Your task to perform on an android device: I'm going to meet my son in Berlin for important work with my wife and I decided to go there by flight, so search for the one way flight from Stuttgart to Berlin airport on January 1,2024 in the momondo app.
Image 0: 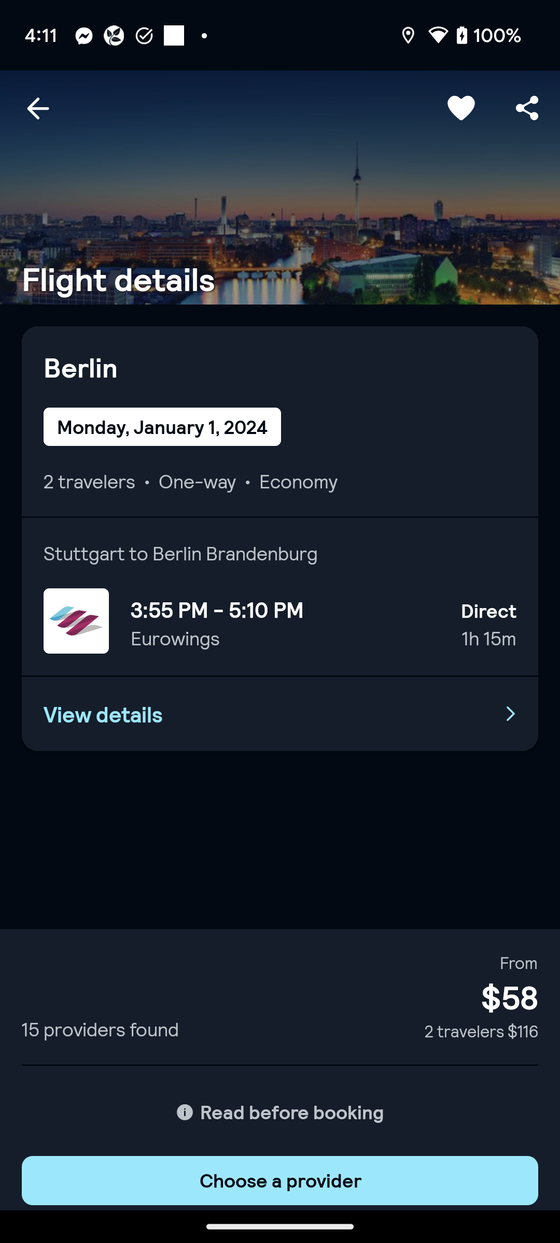
Open the momondo app.
Step 0: open app "momondo"
Image 1: 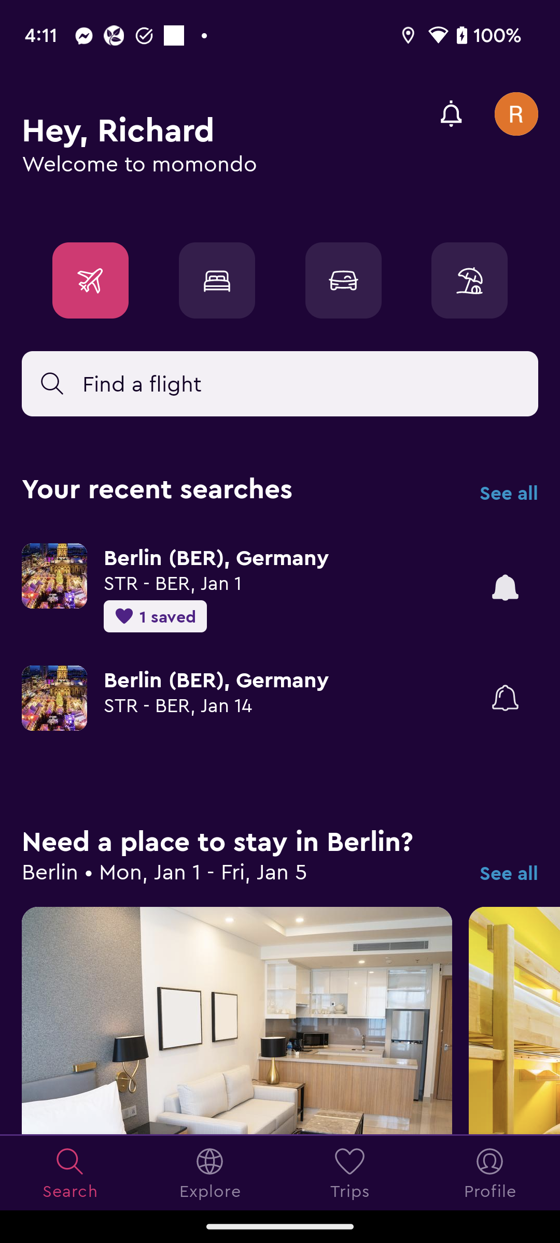
Click on the search bar to search for the flight
Step 1: click (280, 384)
Image 2: 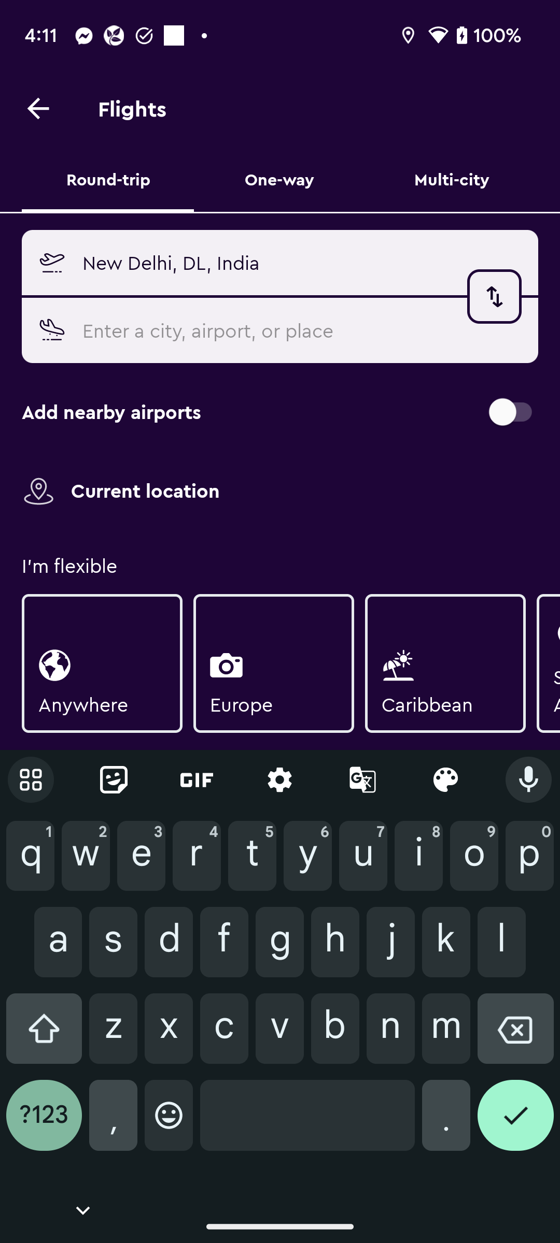
Click on the One-way tab to select the one way flight booking
Step 2: click (279, 179)
Image 3: 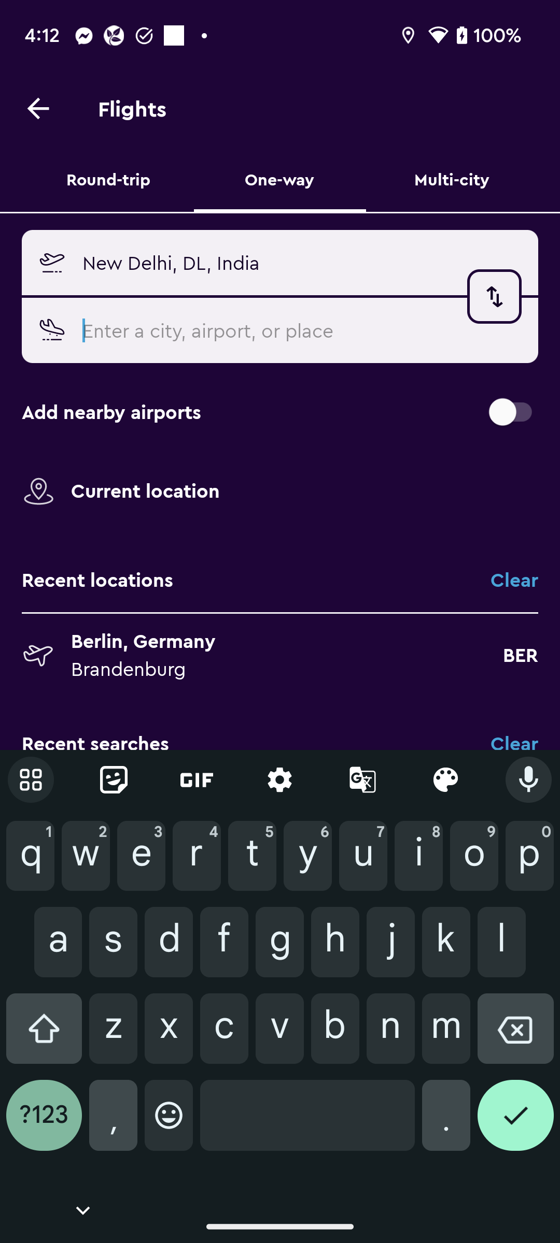
Click on the first input box to enter the departure location.
Step 3: click (302, 262)
Image 4: 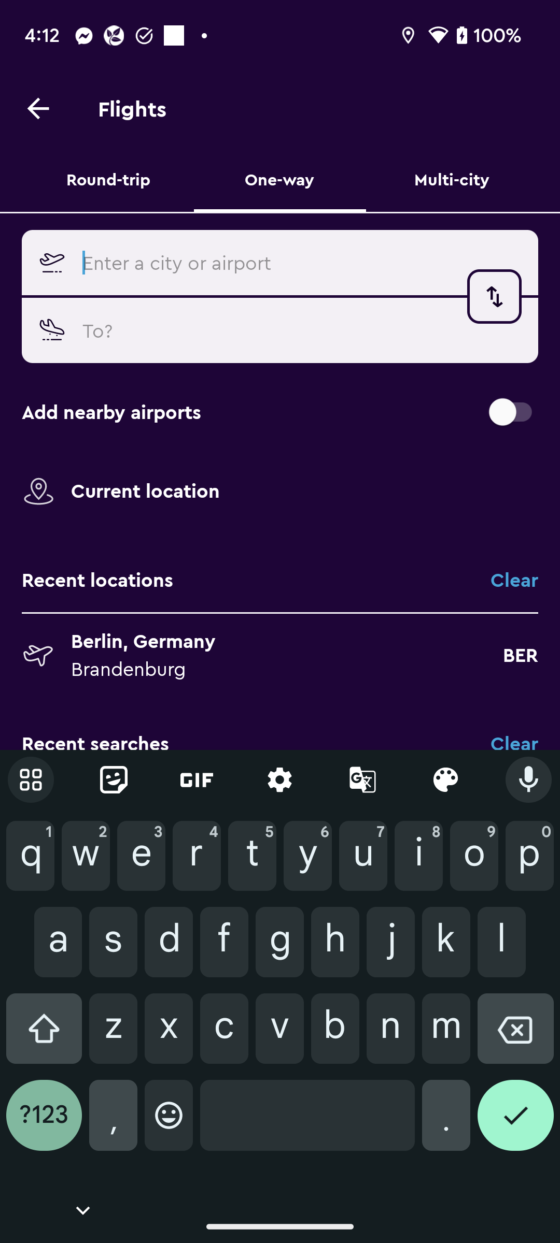
Type Stuttgart in first input box to enter the departure location
Step 4: type "Stuttgart"
Image 5: 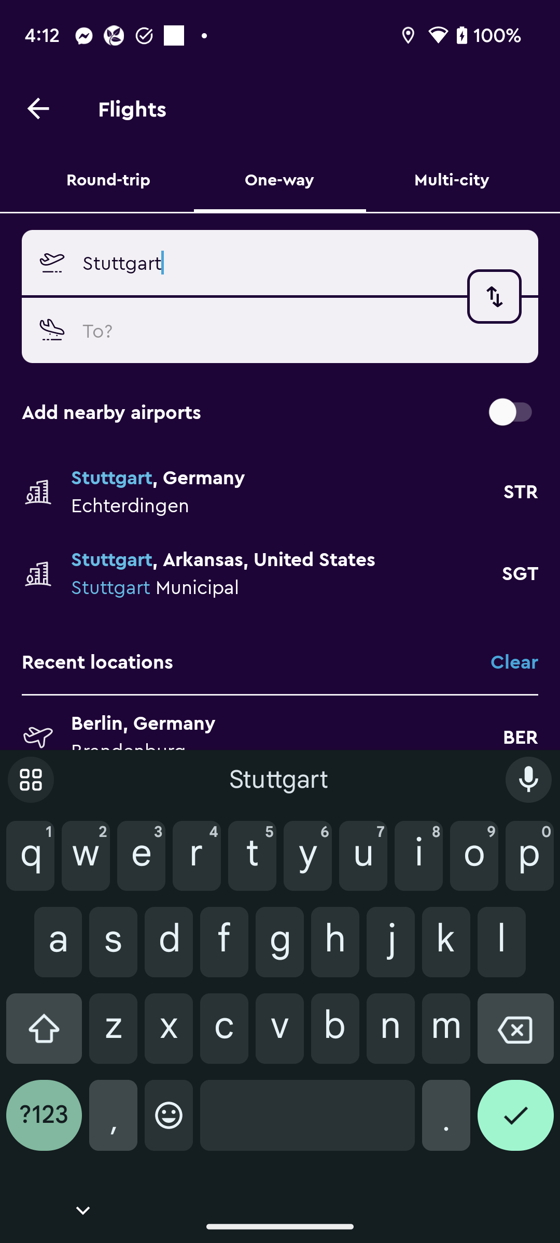
Click on the Stuttgart, Germany option to select the departure location.
Step 5: click (287, 477)
Image 6: 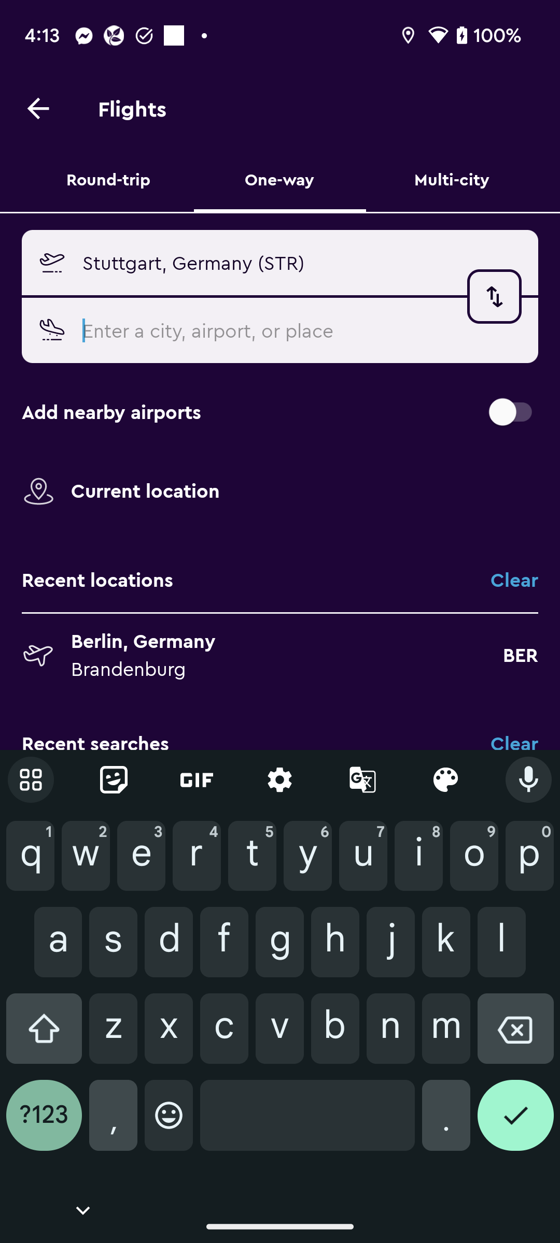
Type Berlin in the second input box to enter the destination location.
Step 6: type "Berlin"
Image 7: 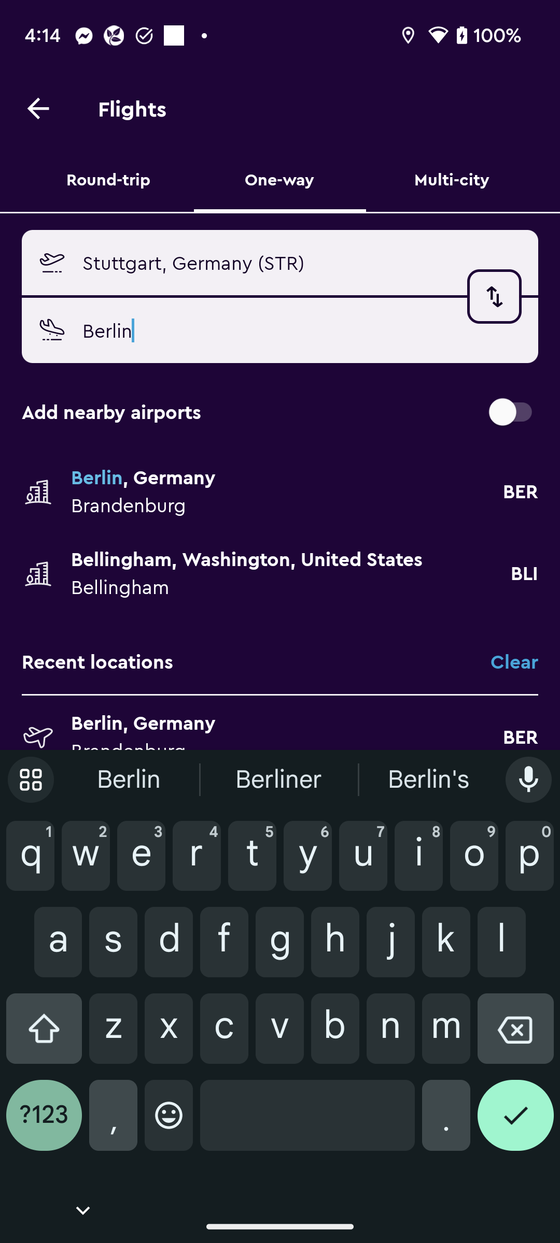
Click on the Berlin, Germany to confirm the destination location.
Step 7: click (287, 477)
Image 8: 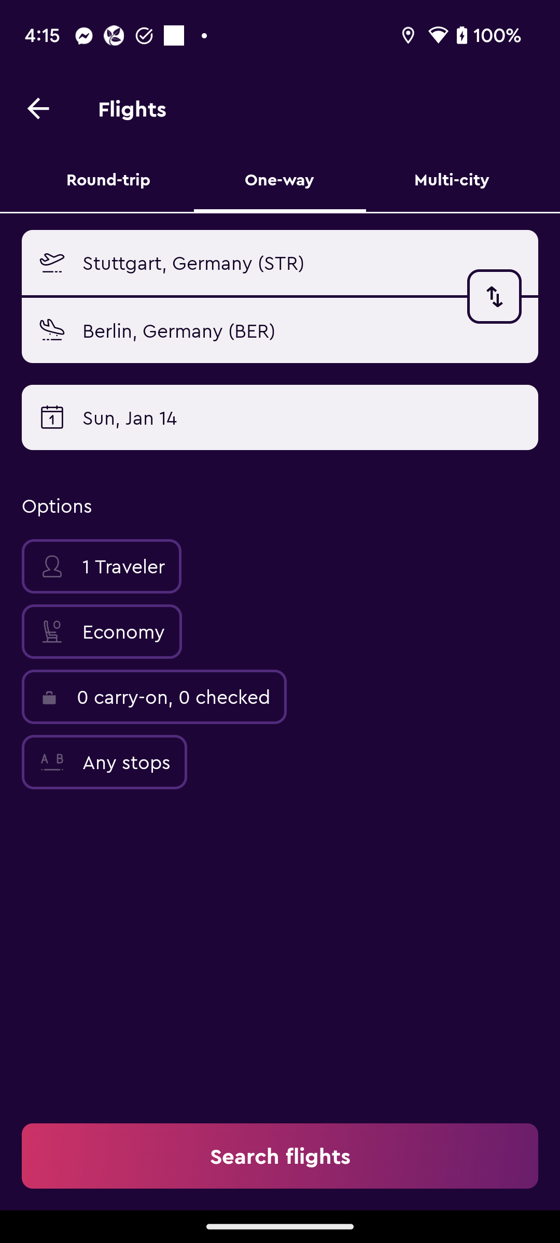
Click on the 1 Traveler option to select the numbers of traveler.
Step 8: click (101, 566)
Image 9: 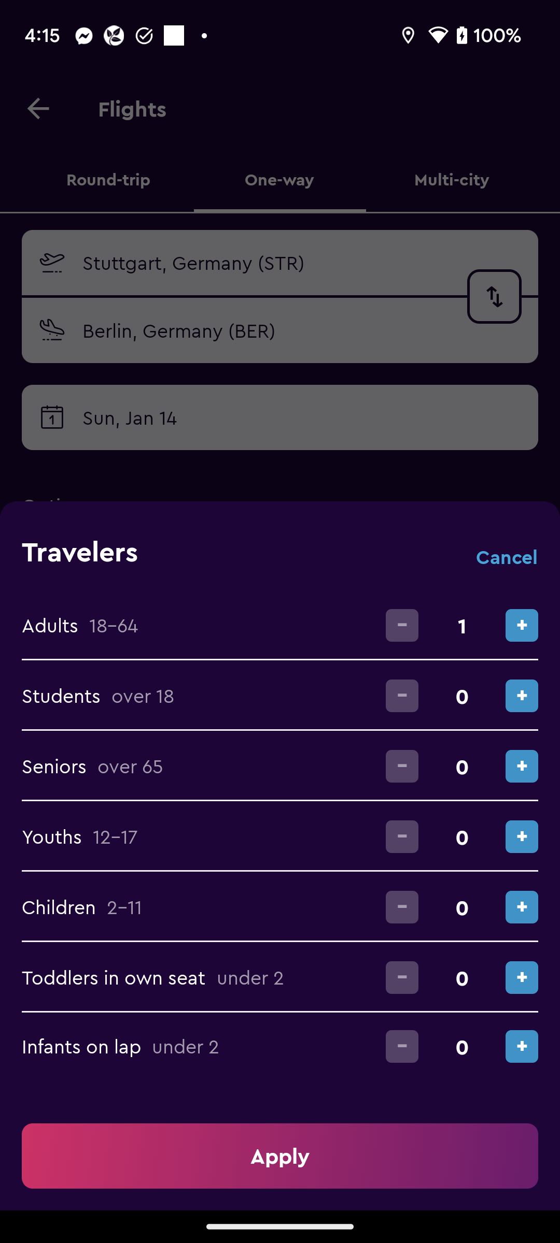
Click on the plus button of Adults option to increase the traveler.
Step 9: click (522, 625)
Image 10: 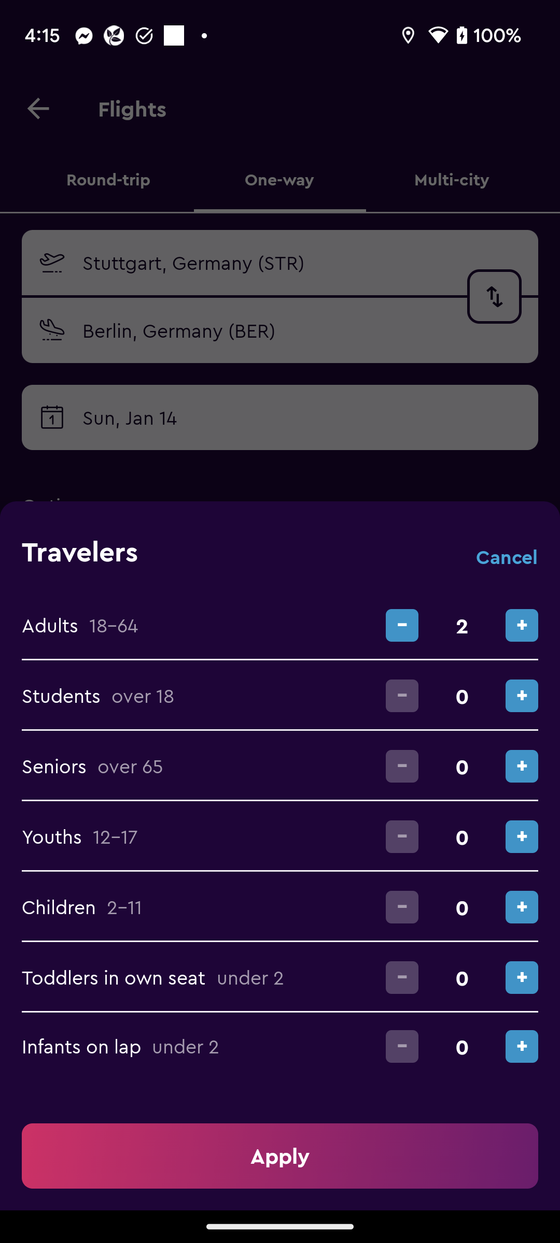
Click on the Apply button to confirm the number of travelers.
Step 10: click (280, 1156)
Image 11: 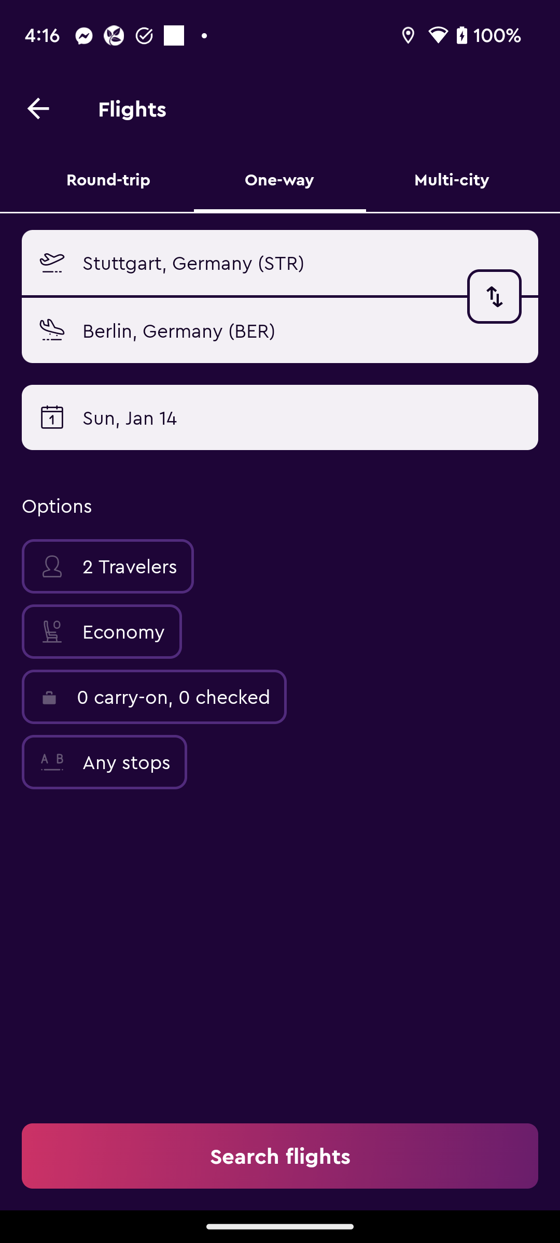
Click on the date section to select the departure date.
Step 11: click (129, 417)
Image 12: 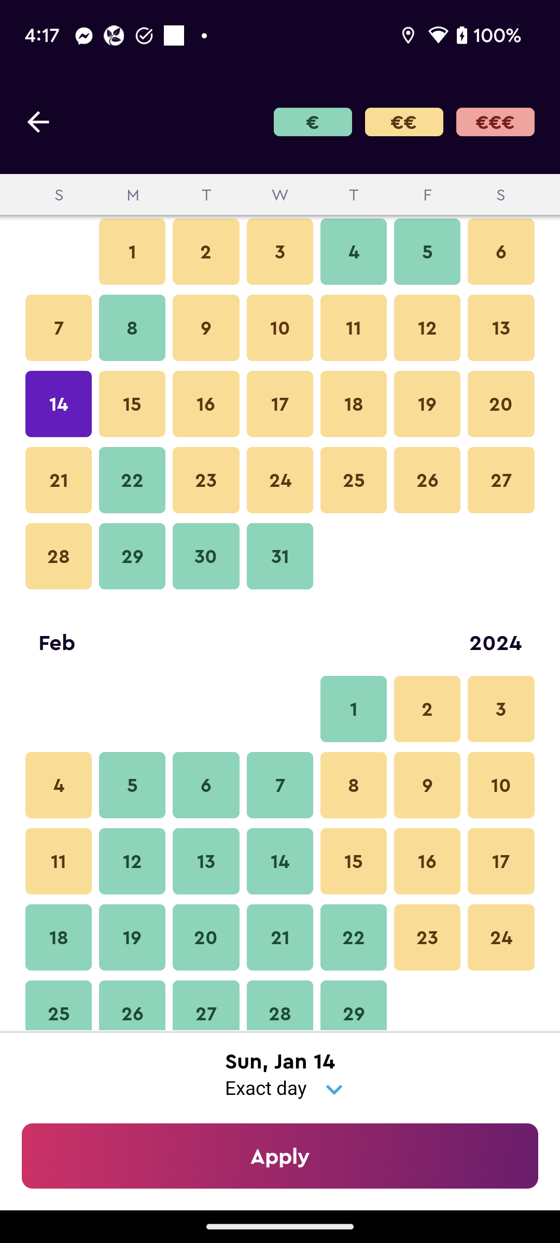
Click on the January 1 to select the departure date.
Step 12: click (132, 252)
Image 13: 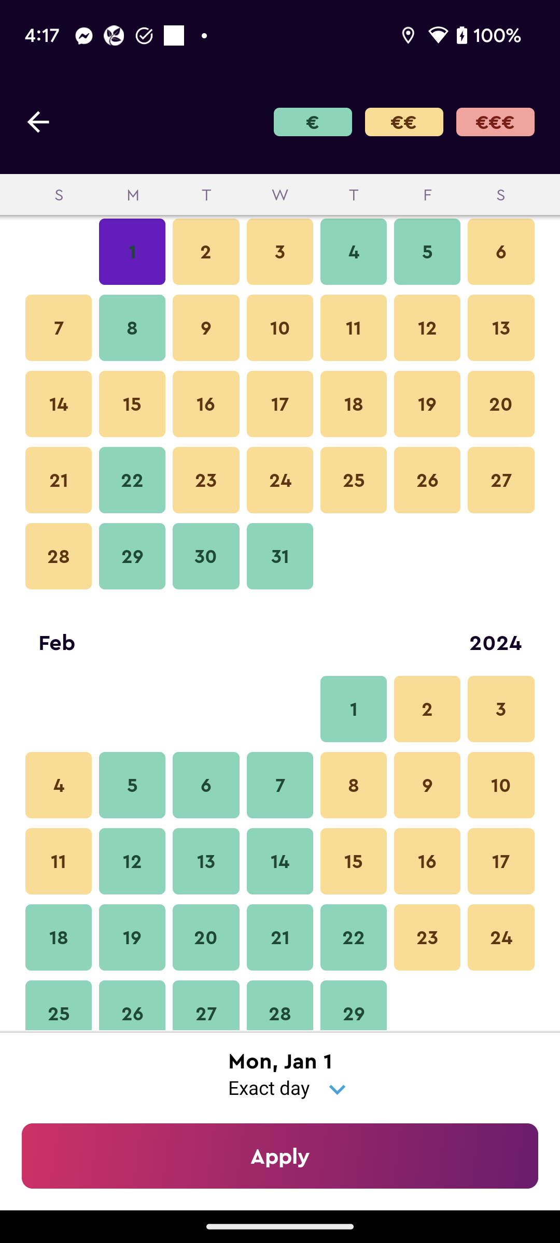
Click on the Apply button at the bottom of the screen to view the flights on 1 January
Step 13: click (280, 1156)
Image 14: 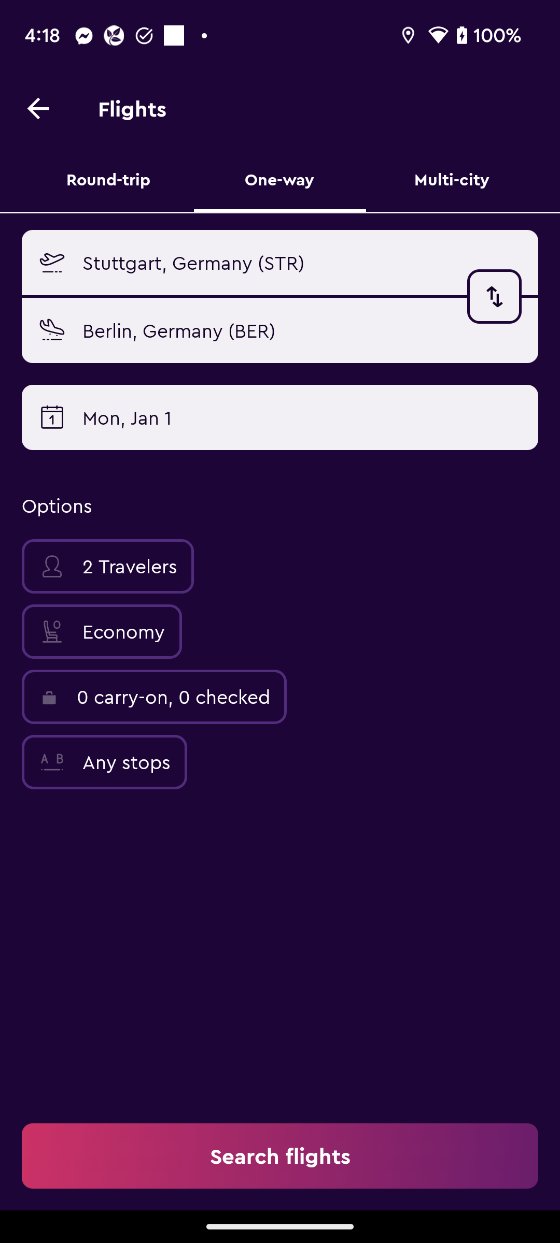
Click on the Search flights option to search for the flights.
Step 14: click (280, 1156)
Image 15: 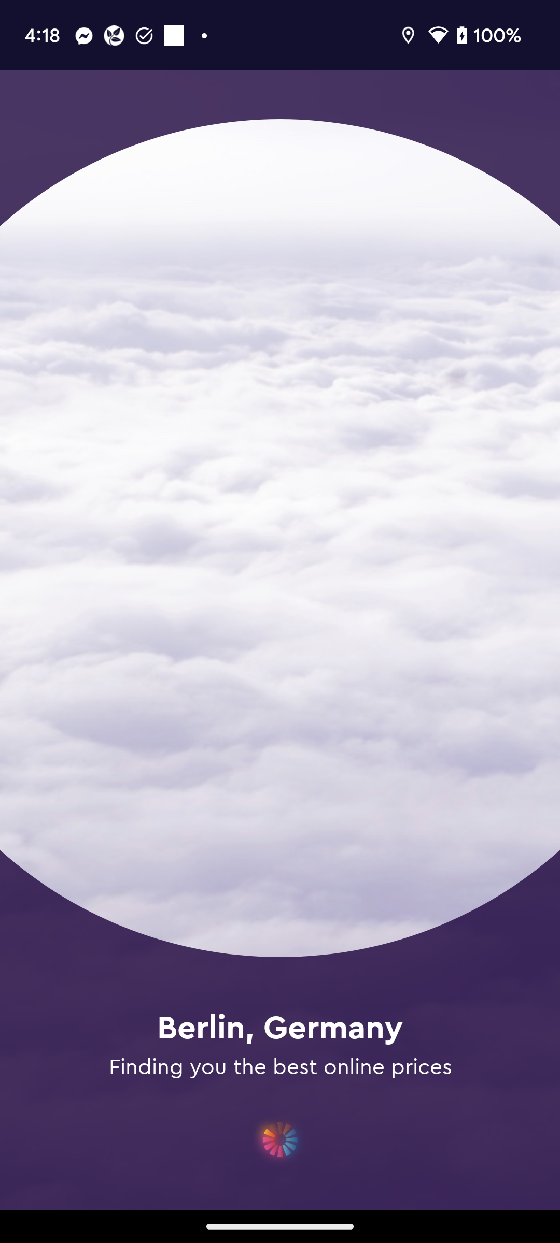
Click on the Search flights option to search for the flights.
Step 15: wait